Your task to perform on an android device: Track the currency exchange rate of the Canadian dollar today with the Japanese yen.
Image 1: 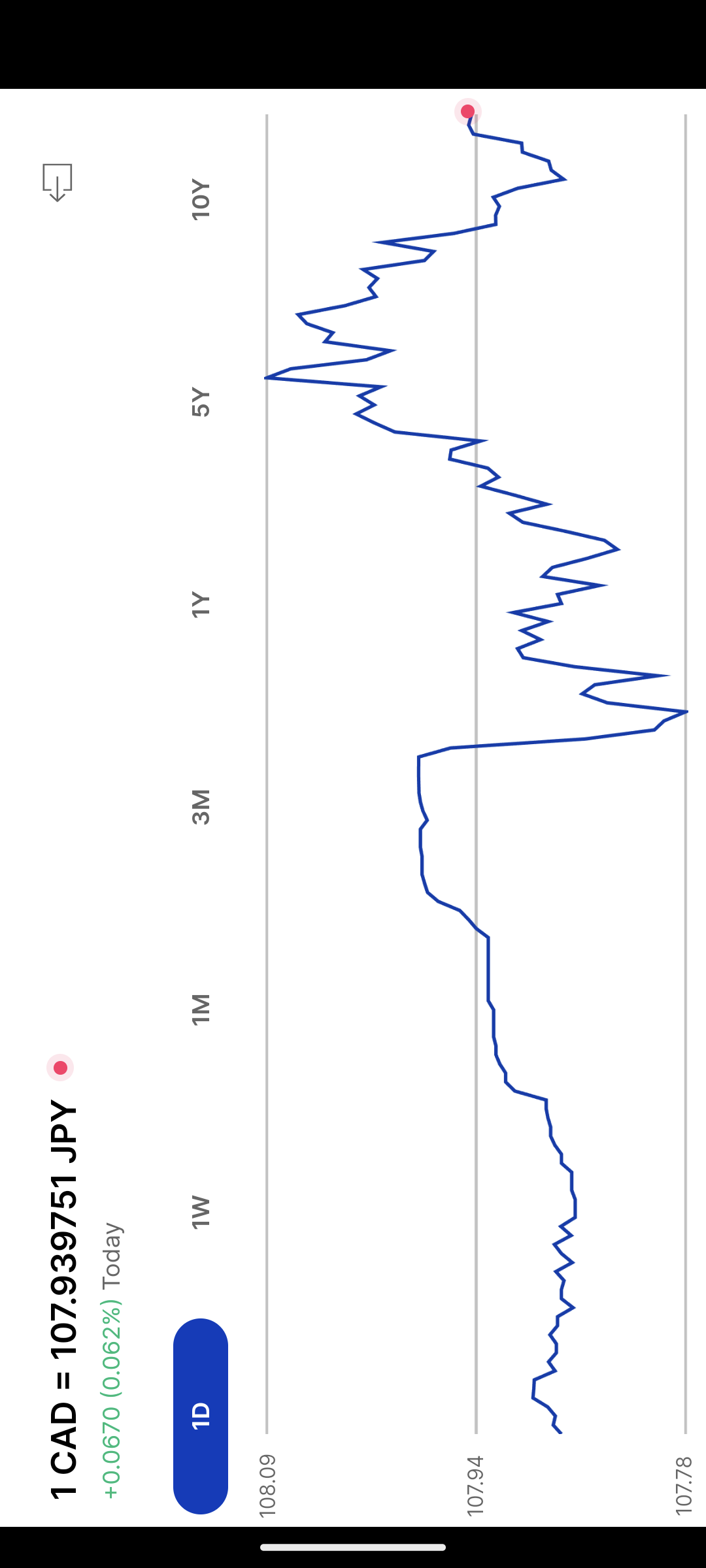
Click on the "Charts" tab at the bottom.
Step 1: wait